Your task to perform on an android device: Open Pro 7-Zip app, compress the download file in Zip format and set the fast compression level
Image 0: 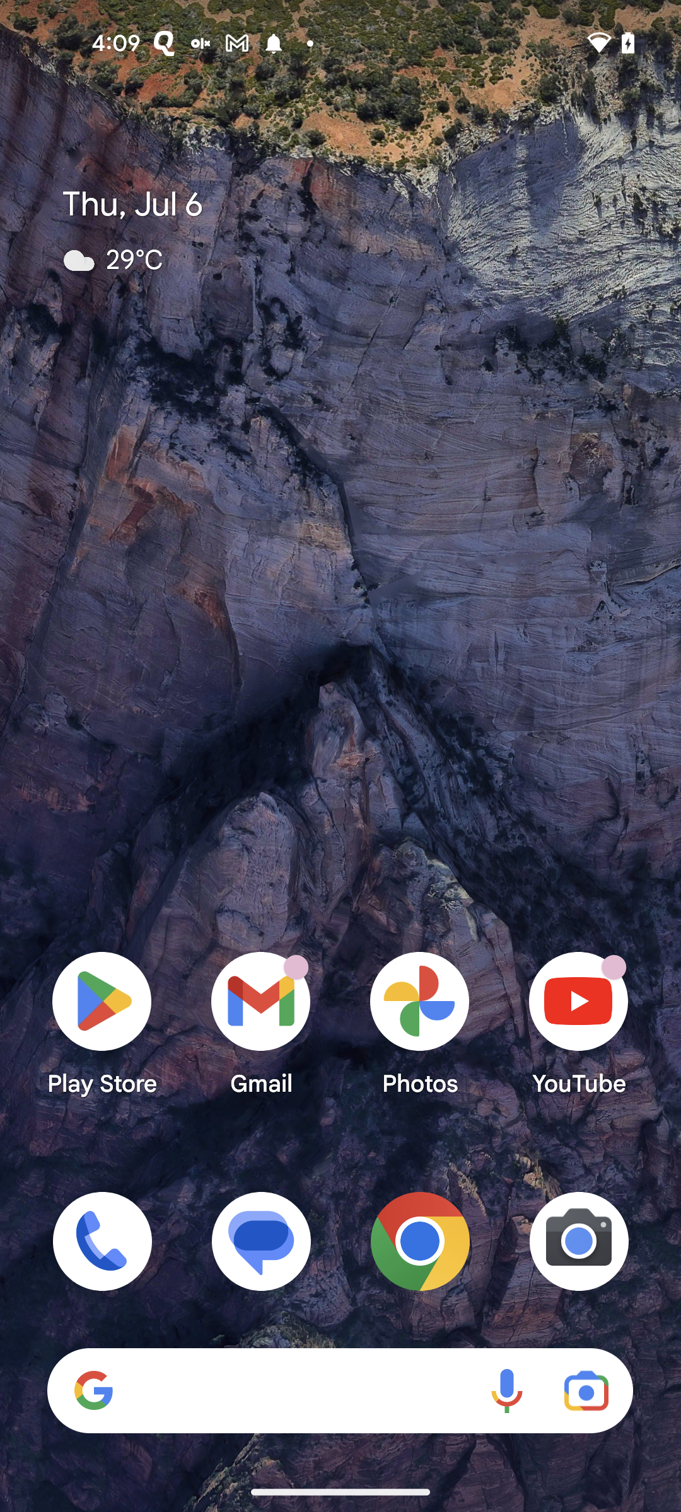
Open Pro 7-Zip app
Step 0: open app "Pro 7-Zip"
Image 1: 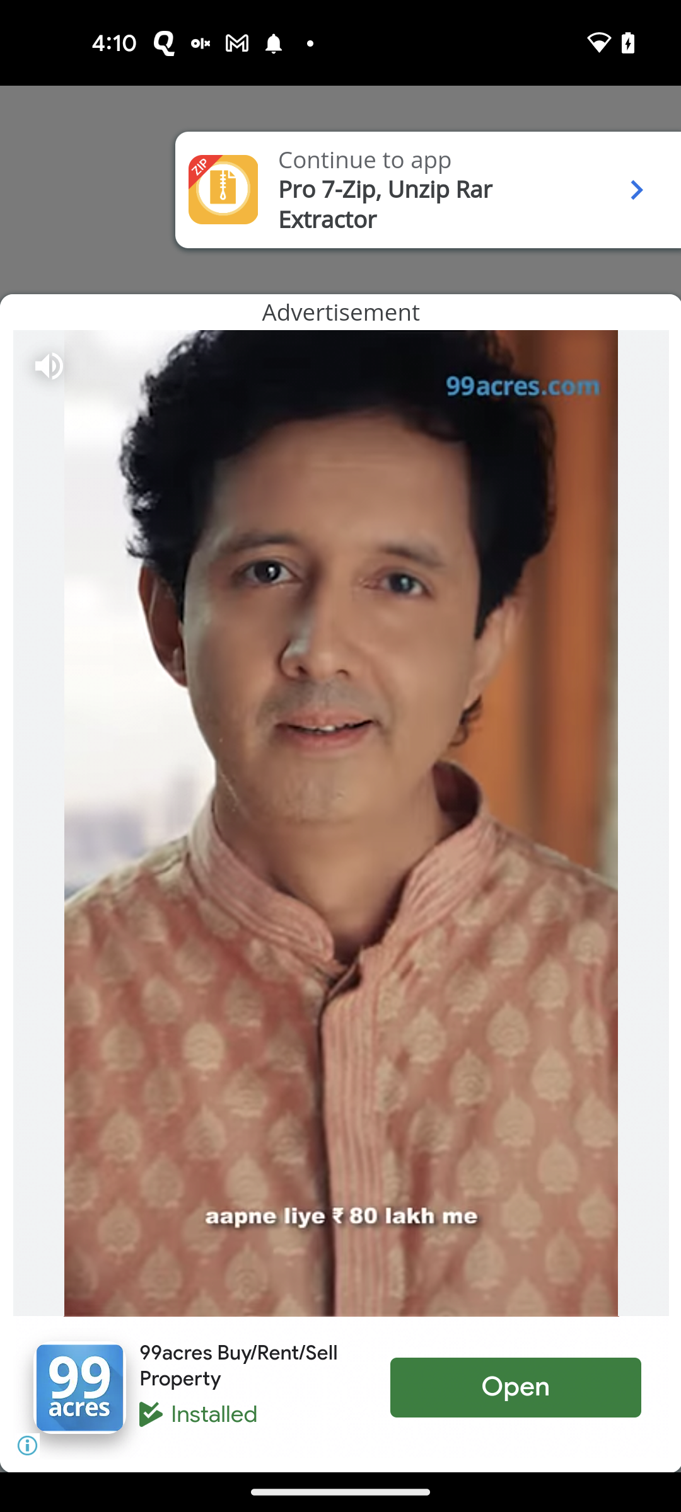
Click on the Continue to app option
Step 1: click (434, 204)
Image 2: 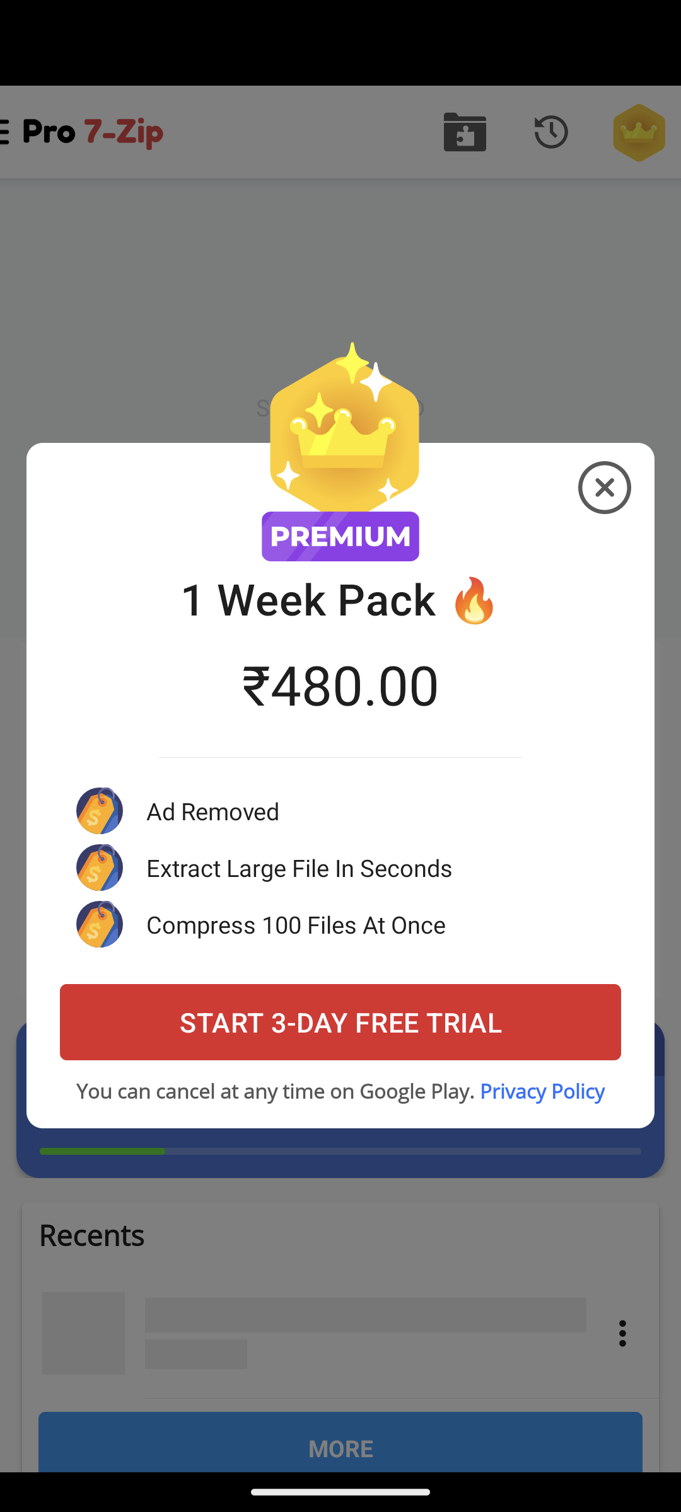
Close the Pop-up
Step 2: click (340, 407)
Image 3: 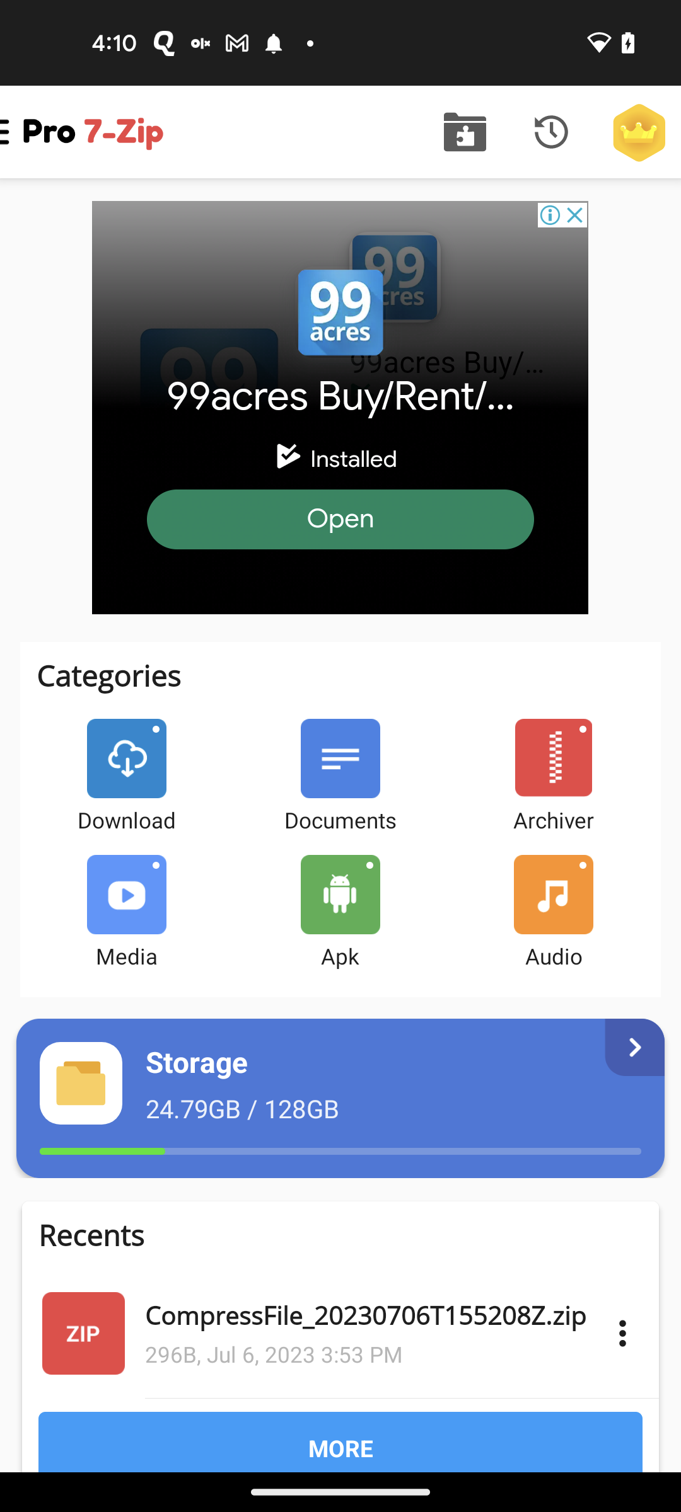
Go to the storage
Step 3: click (242, 1108)
Image 4: 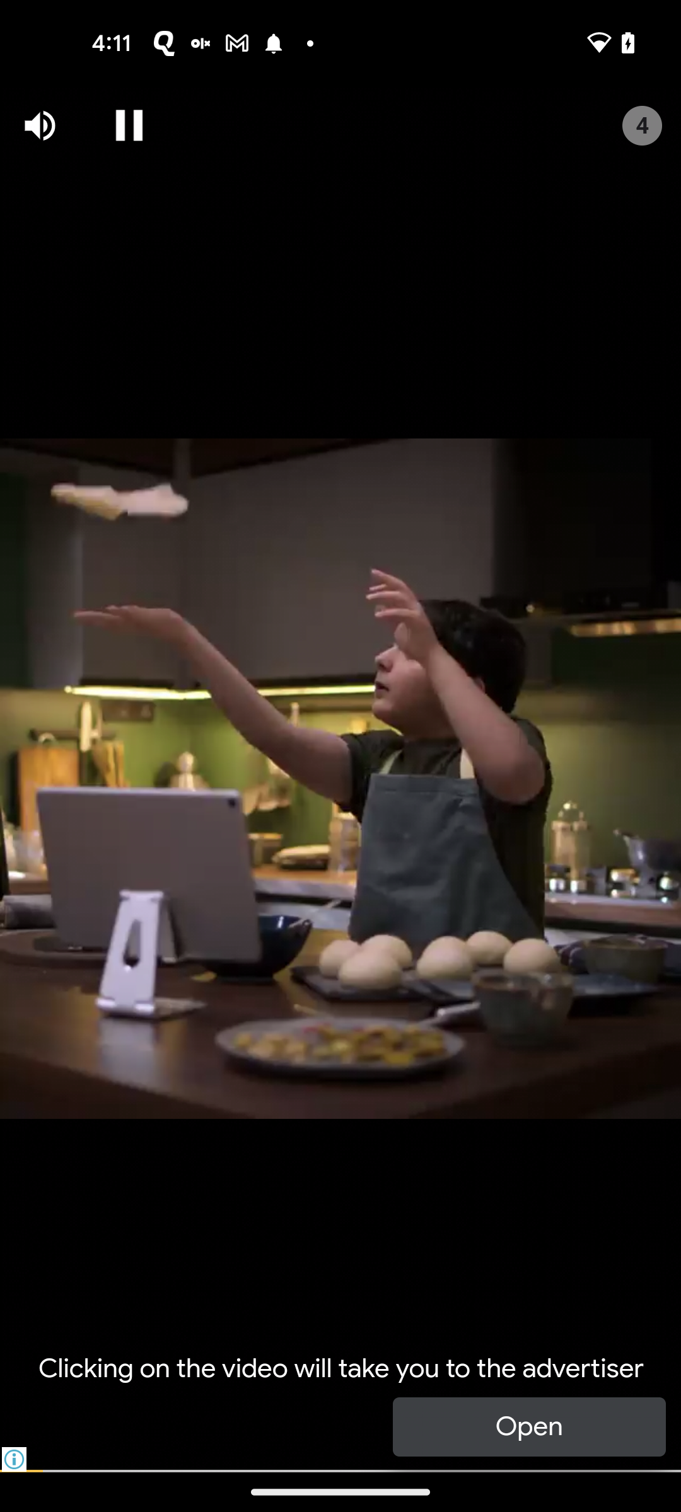
Close the Ad
Step 4: click (638, 121)
Image 5: 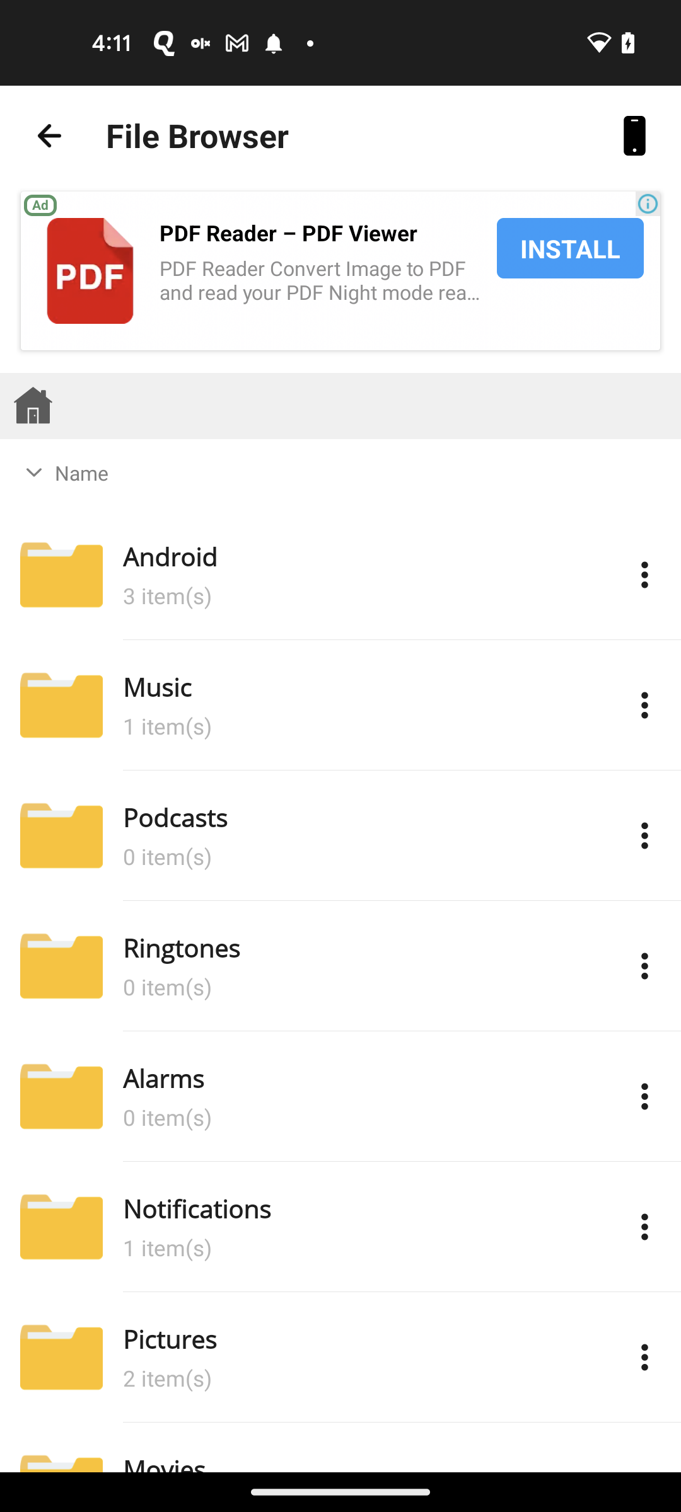
scroll down to view download file
Step 5: scroll down
Image 6: 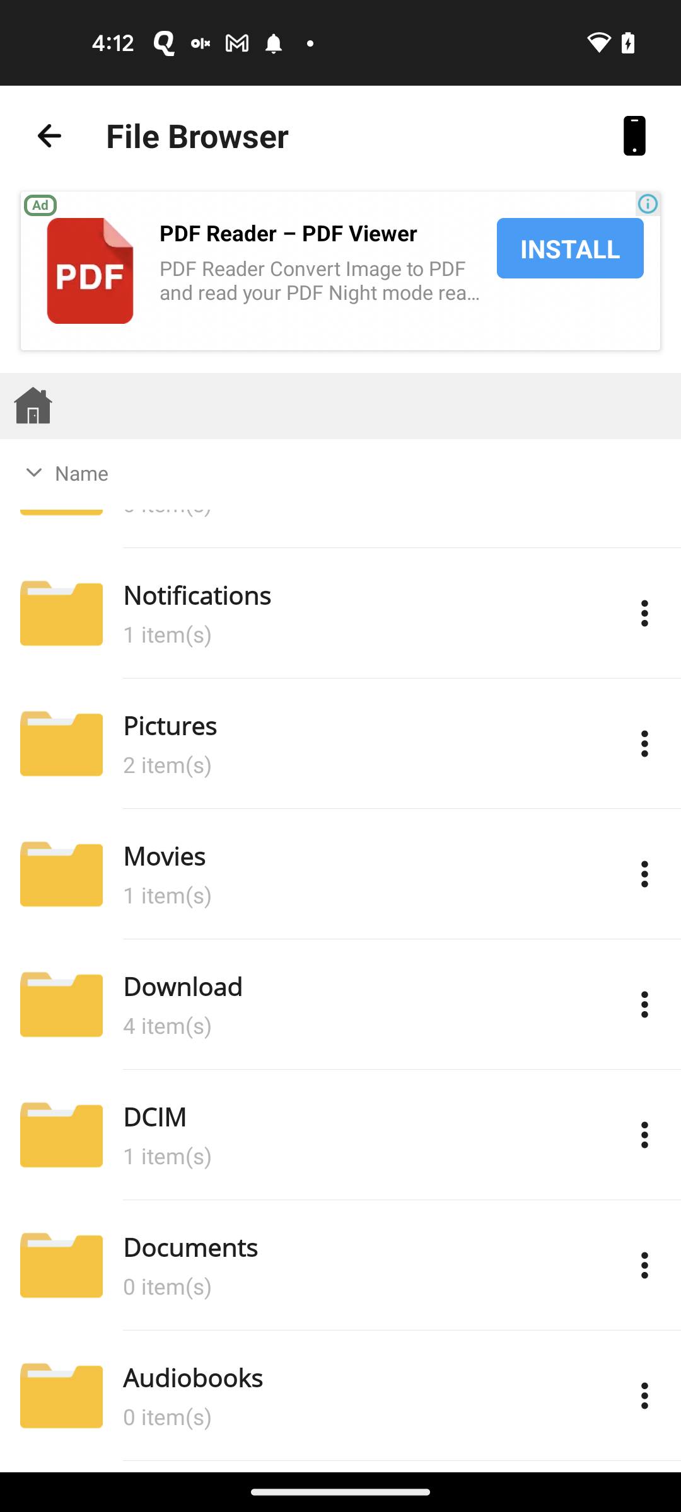
Click on the Three dots icon in front of download file
Step 6: click (642, 1005)
Image 7: 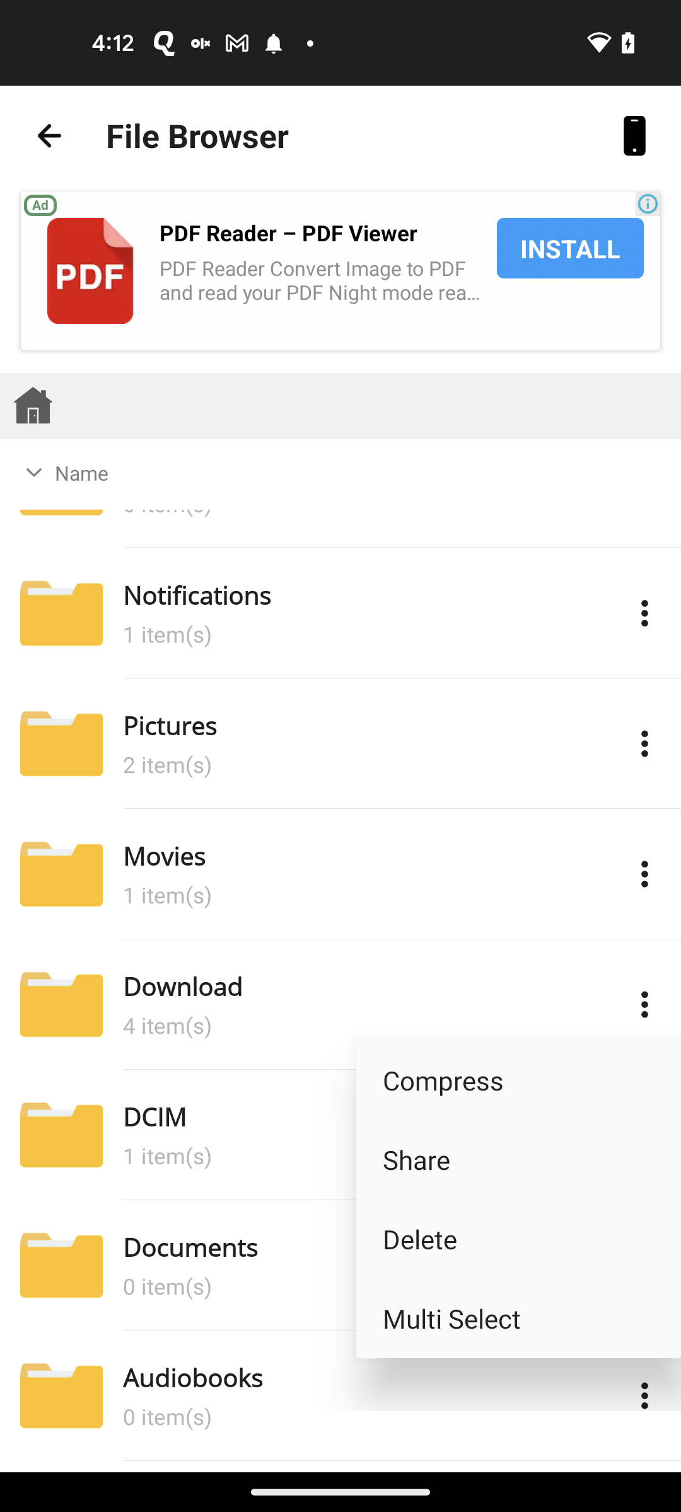
Click on the Compress option
Step 7: click (518, 1080)
Image 9: 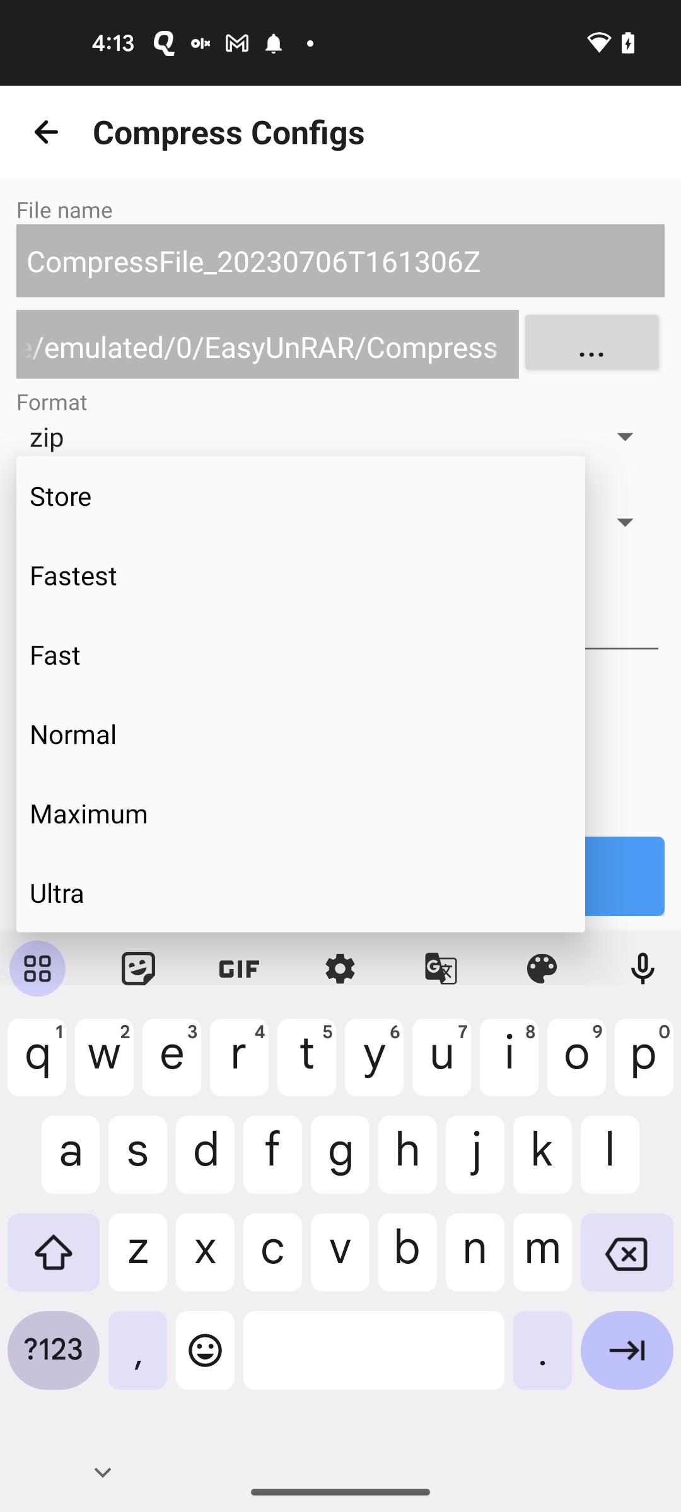
Choose the fast compression level
Step 9: click (300, 655)
Image 10: 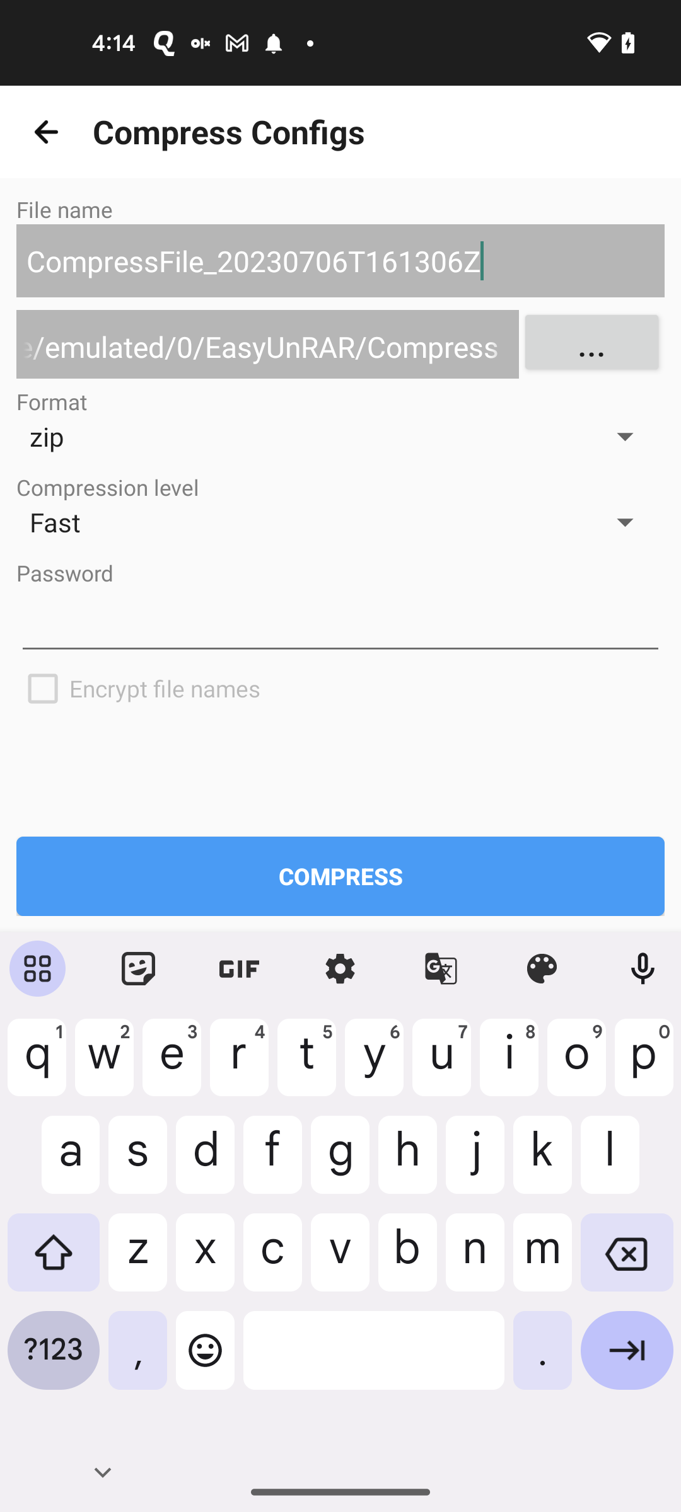
Click on the Compress button
Step 10: click (340, 876)